Your task to perform on an android device: In the Gym Workout app, I should use the summary to track my progress if I want to keep myself motivated to work out.
Image 0: 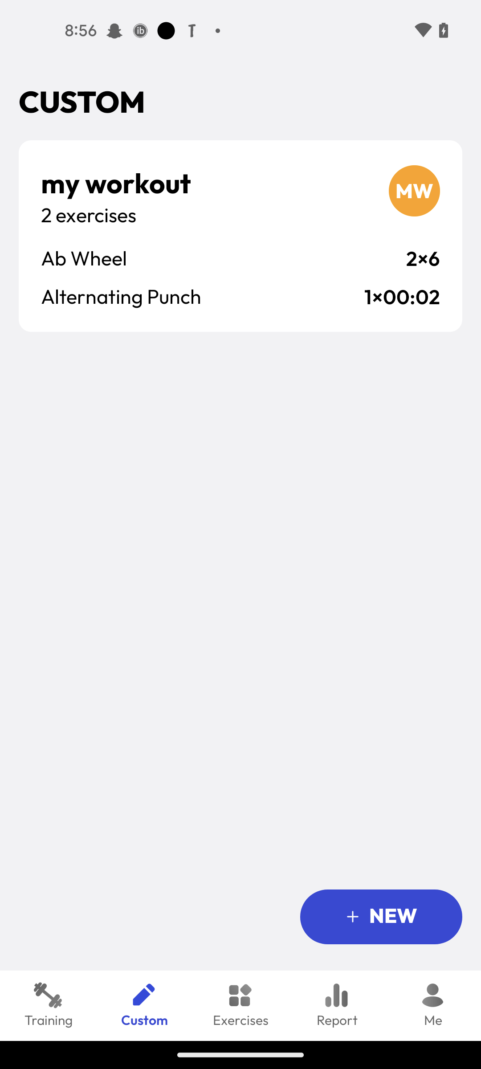
Click on the Report tab
Step 0: click (336, 1005)
Image 1: 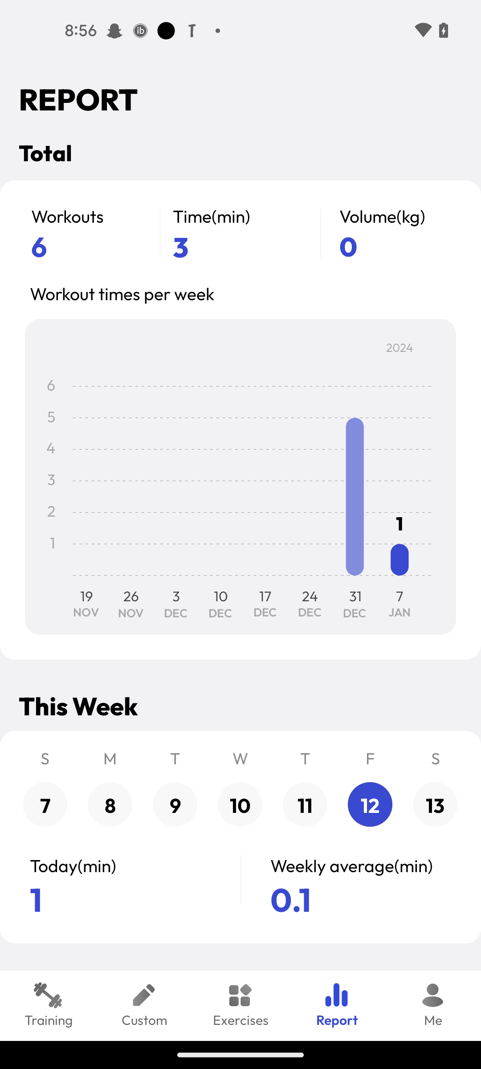
Swipe up
Step 1: scroll down
Image 2: 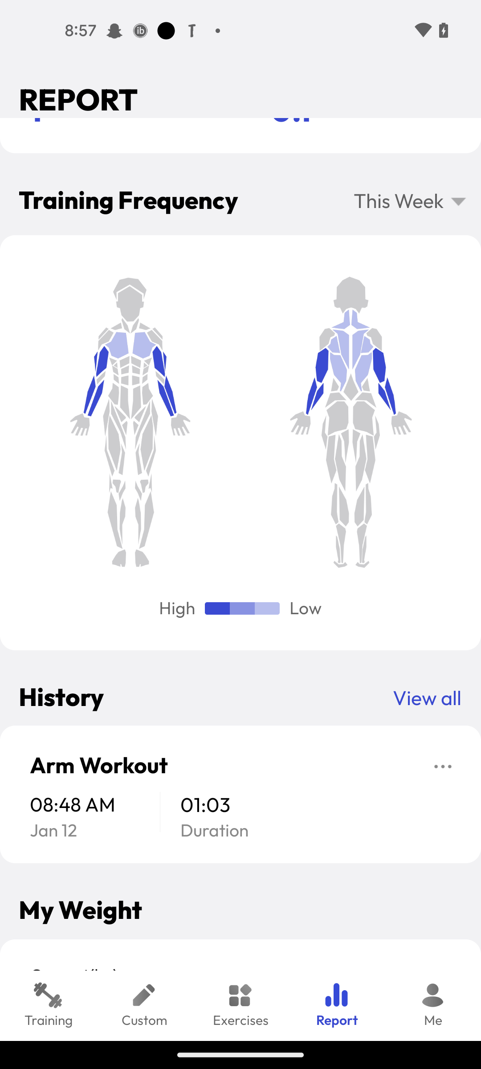
Swipe up
Step 2: scroll down